Your task to perform on an android device: Delete the contact name Avc using the Phonebook app.
Image 0: 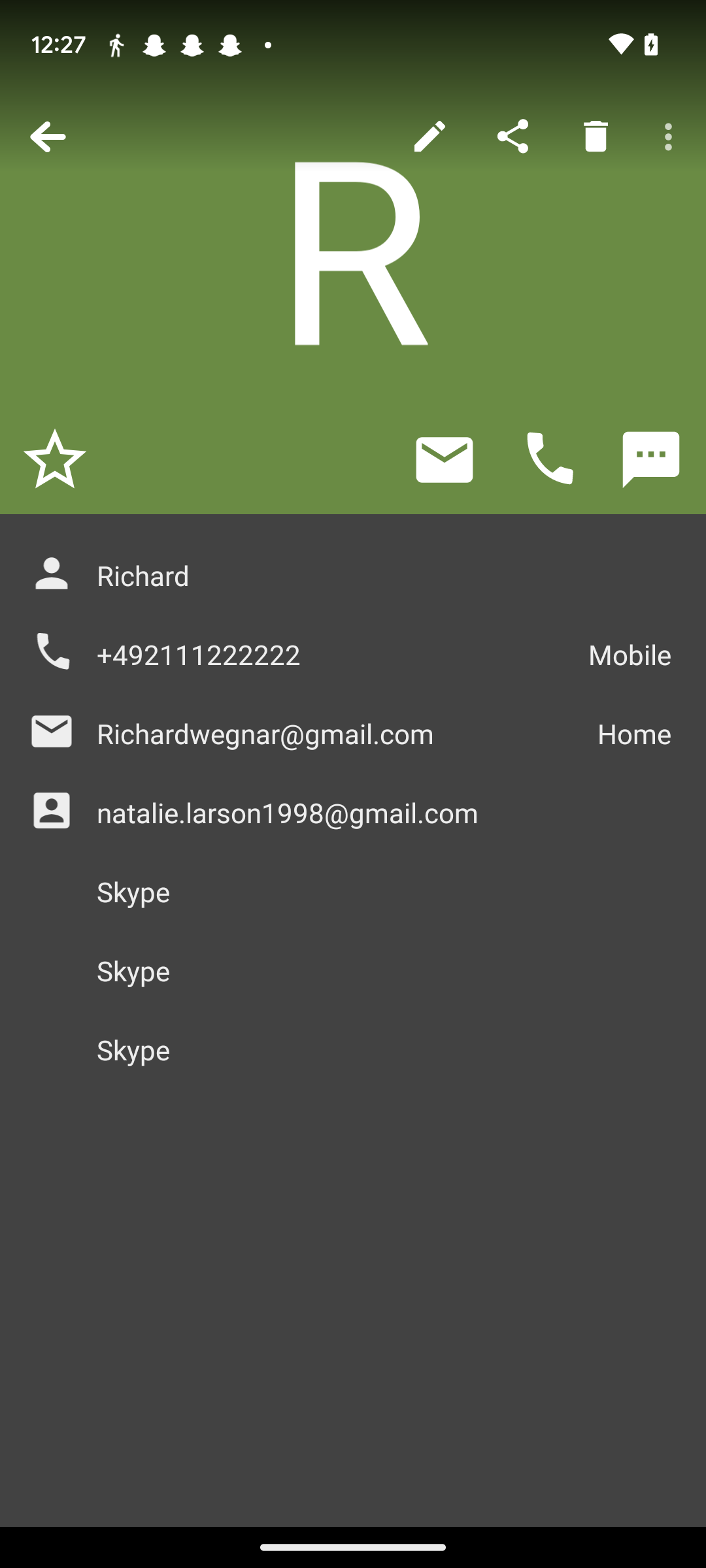
Go back to the Contacts list.
Step 0: press back button
Image 1: 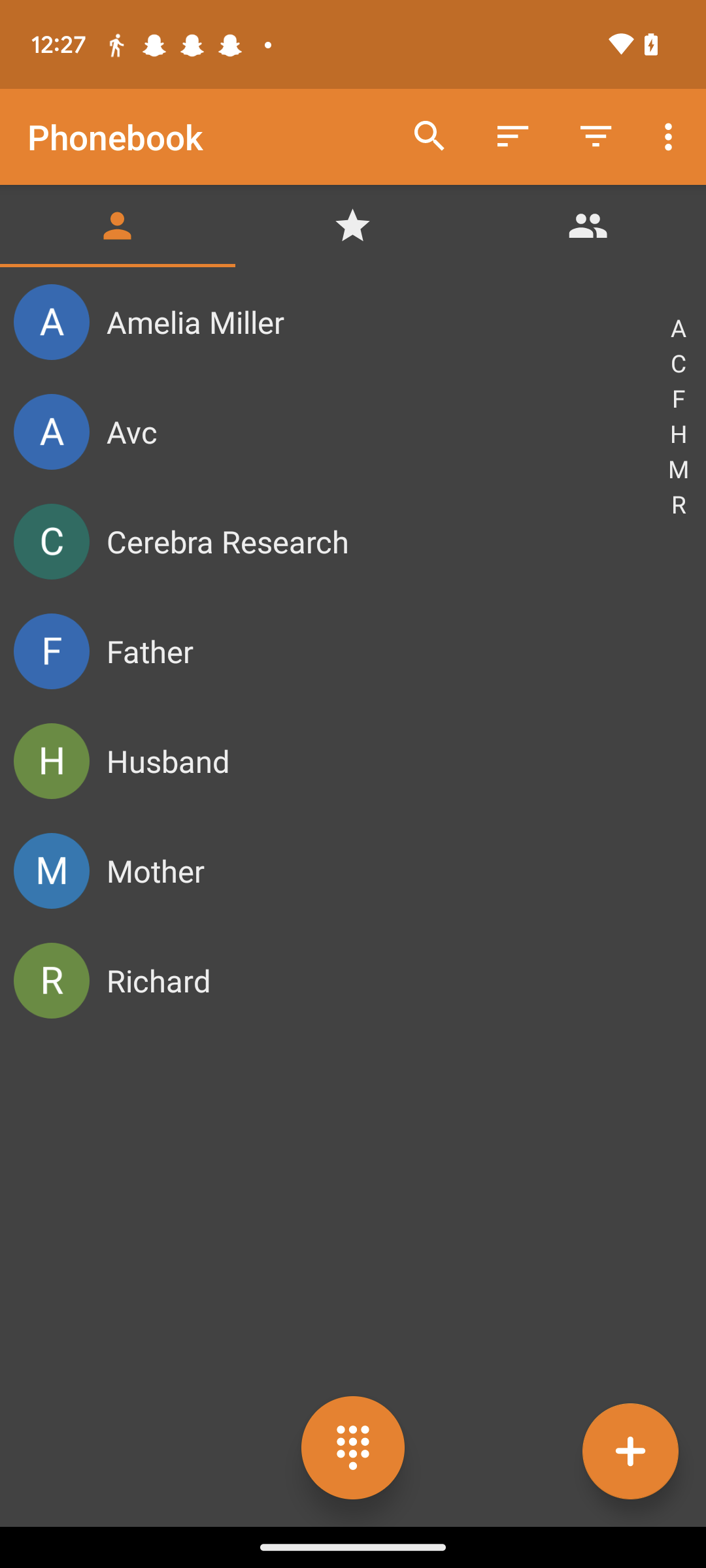
Long press on the Contact name Avc.
Step 1: long press (386, 431)
Image 2: 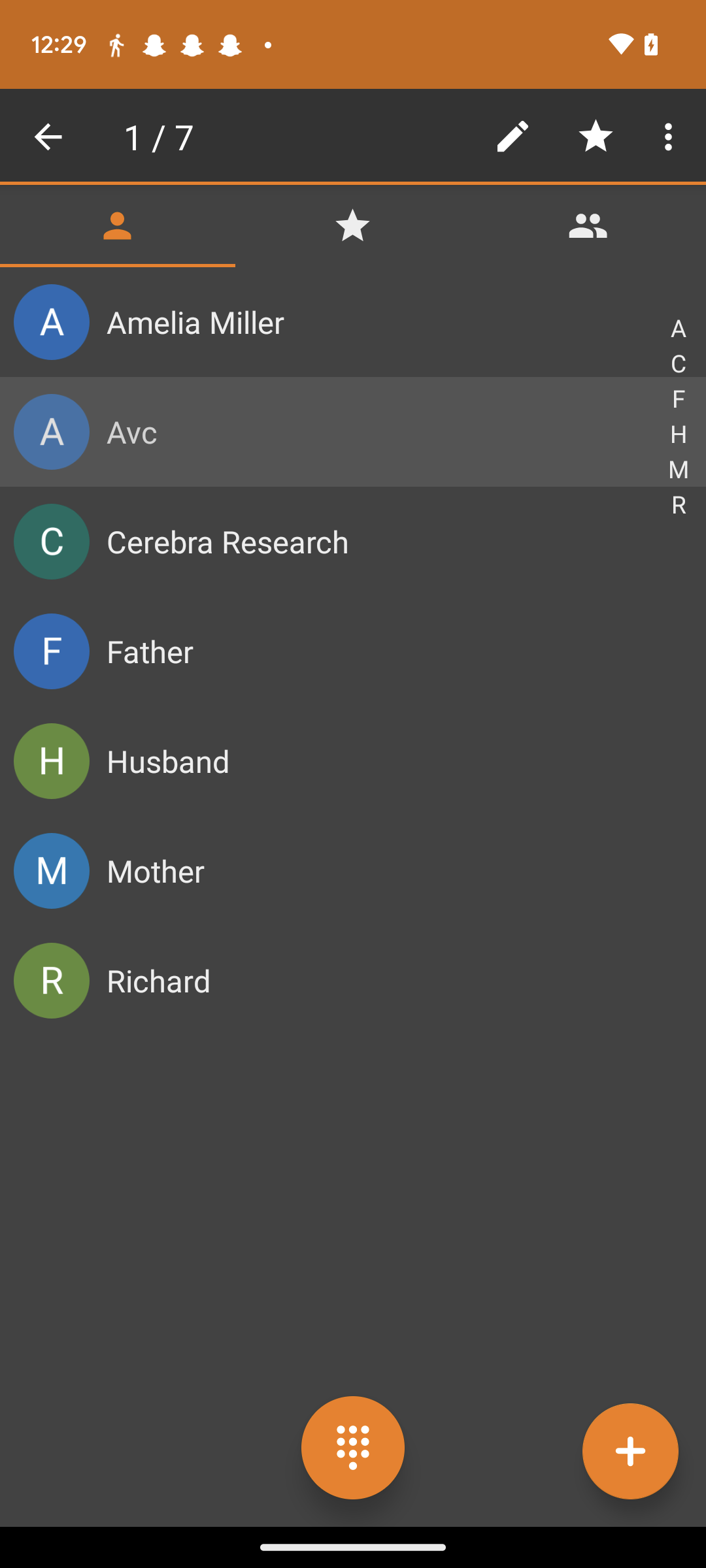
Click on the three dot menu at the top-right of the screen.
Step 2: click (671, 137)
Image 3: 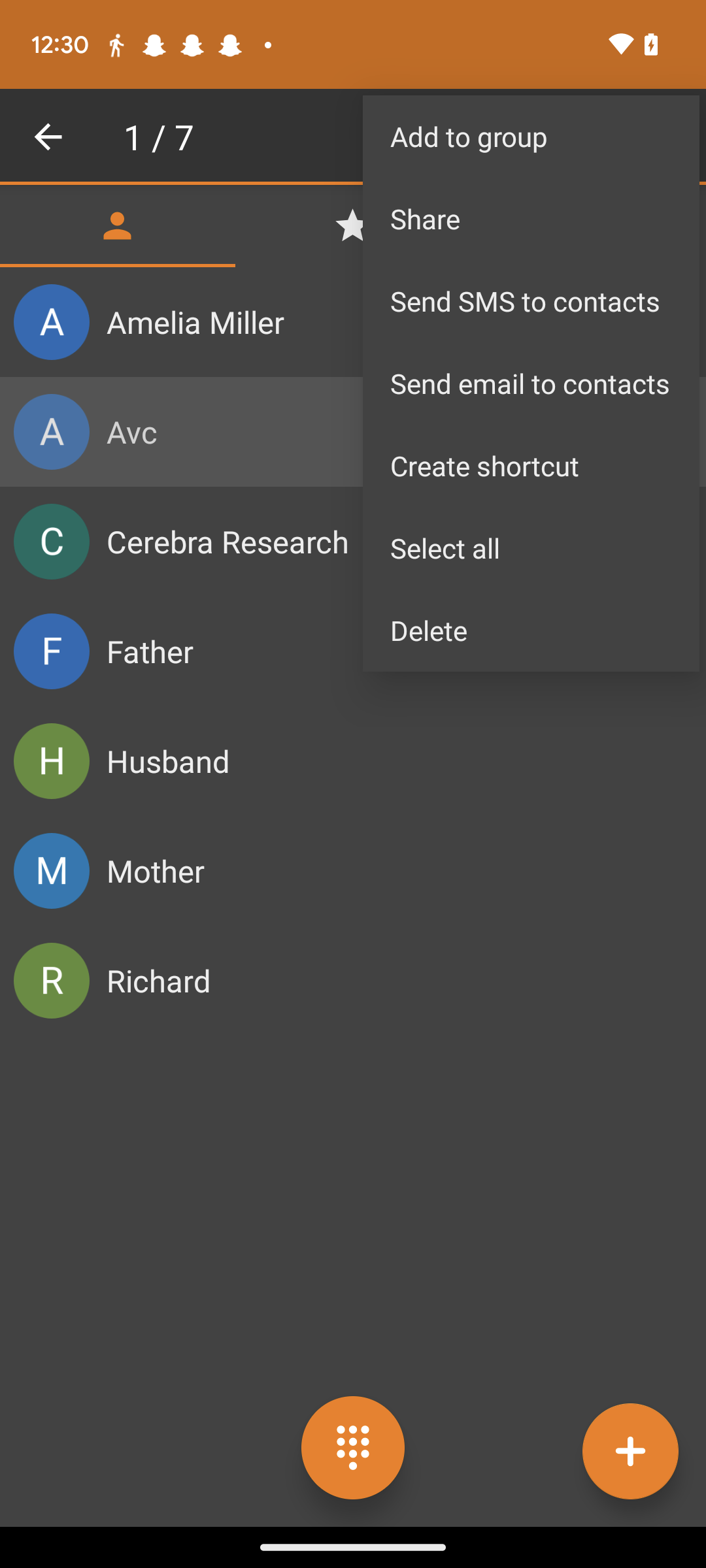
Click on the delete option.
Step 3: click (531, 630)
Image 4: 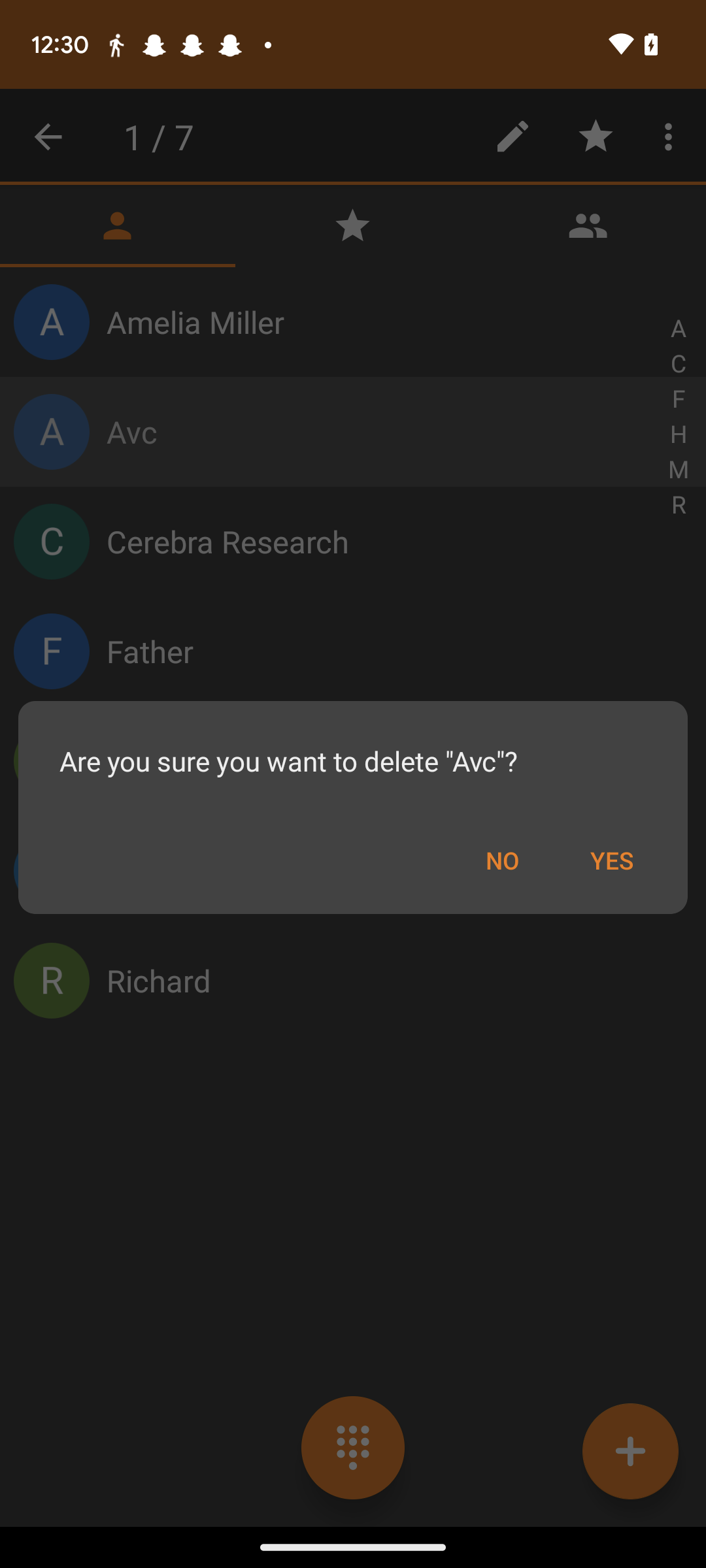
Click on Yes.
Step 4: click (611, 860)